Your task to perform on an android device: I am not fully satisfied with the screwdrivers. Look for more screwdrivers in the screwdriver category in the IndustryBuying app.
Image 0: 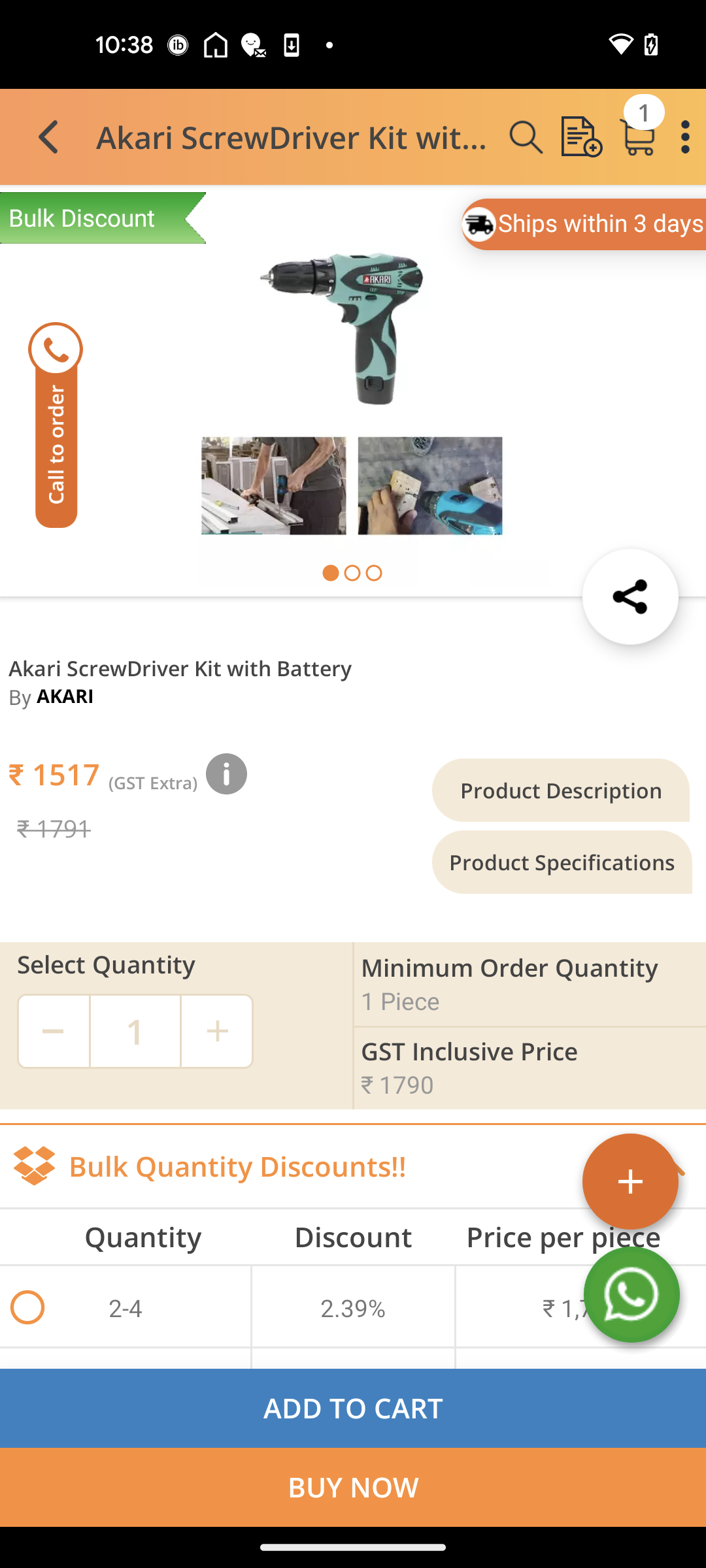
Get back to the previous page of the app
Step 0: press back button
Image 1: 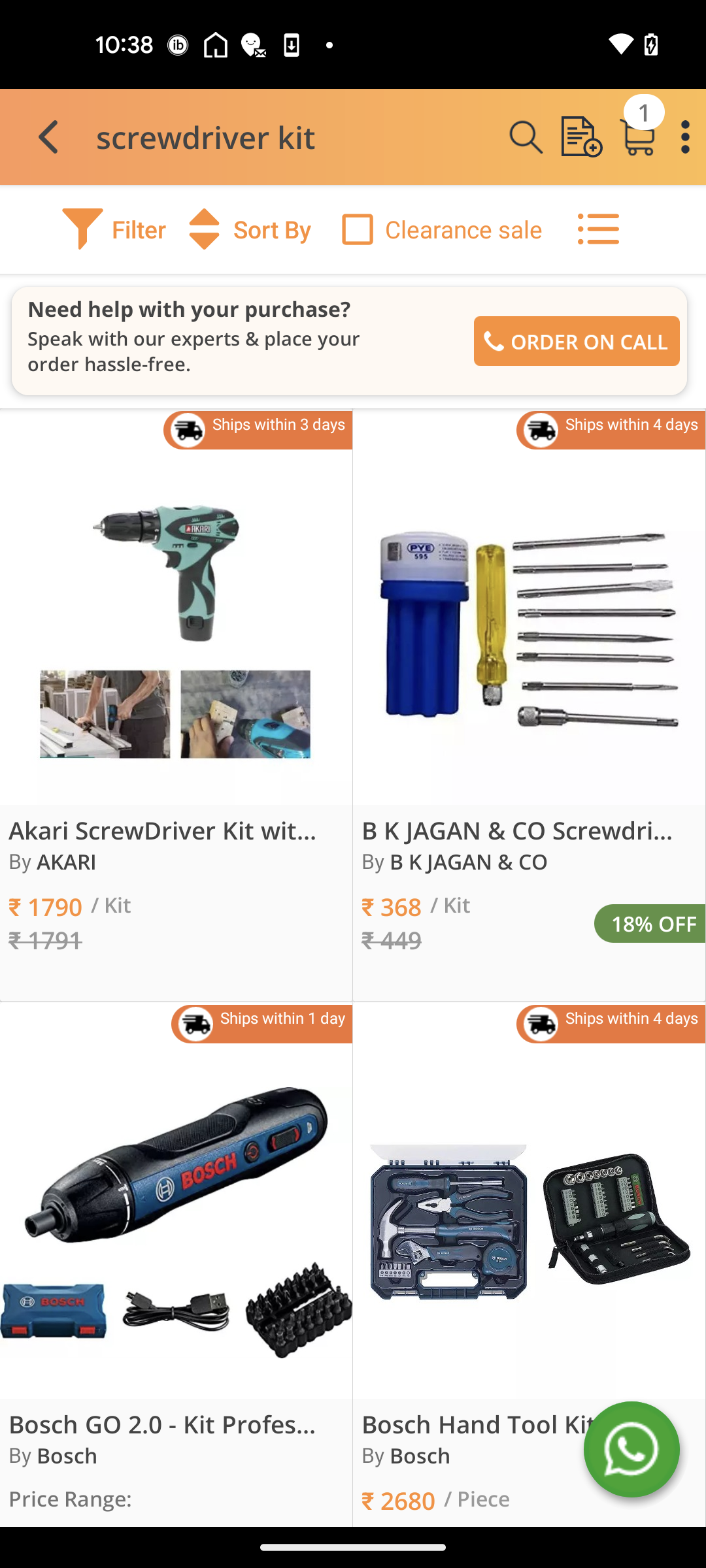
Go to the filter button at the top left of the screen
Step 1: click (114, 229)
Image 2: 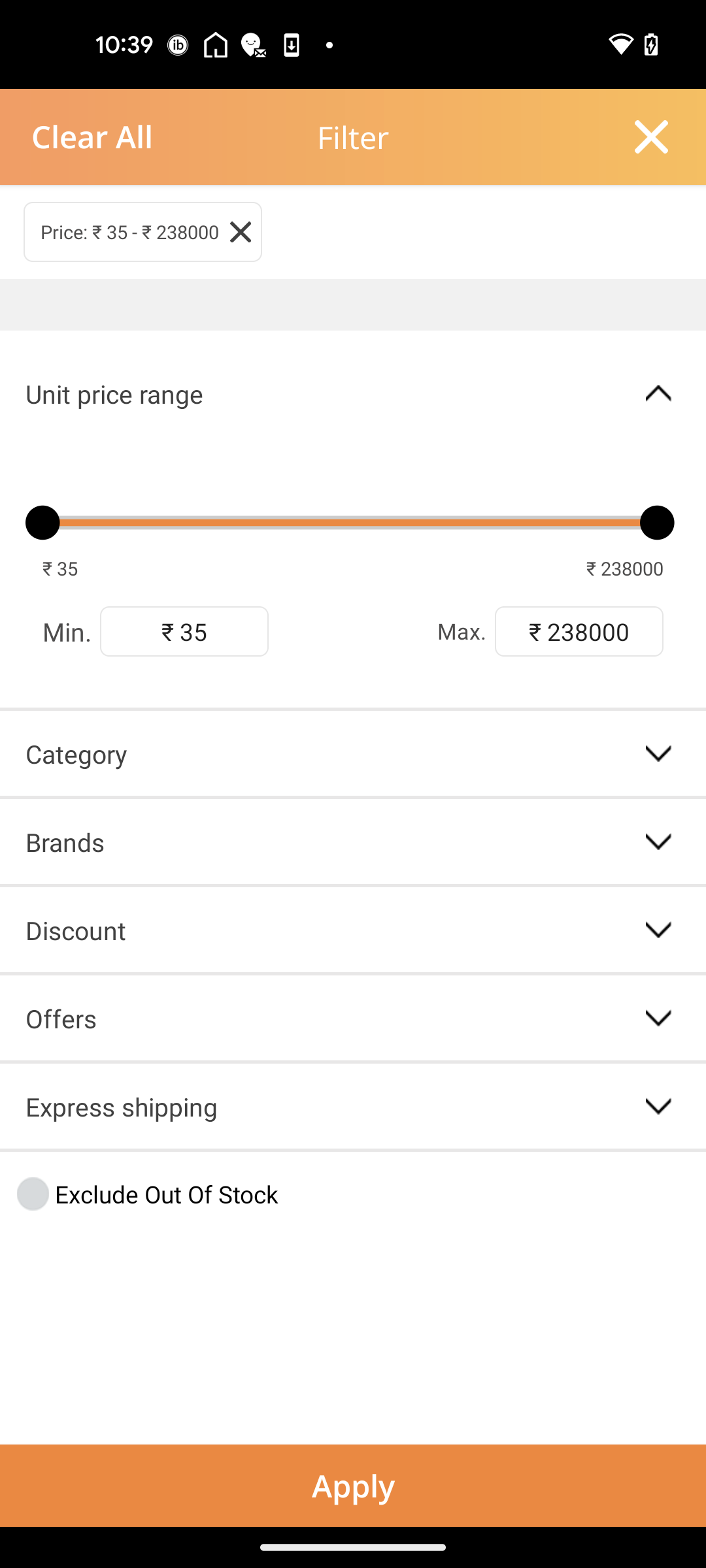
Click on the Category filter
Step 2: click (76, 753)
Image 3: 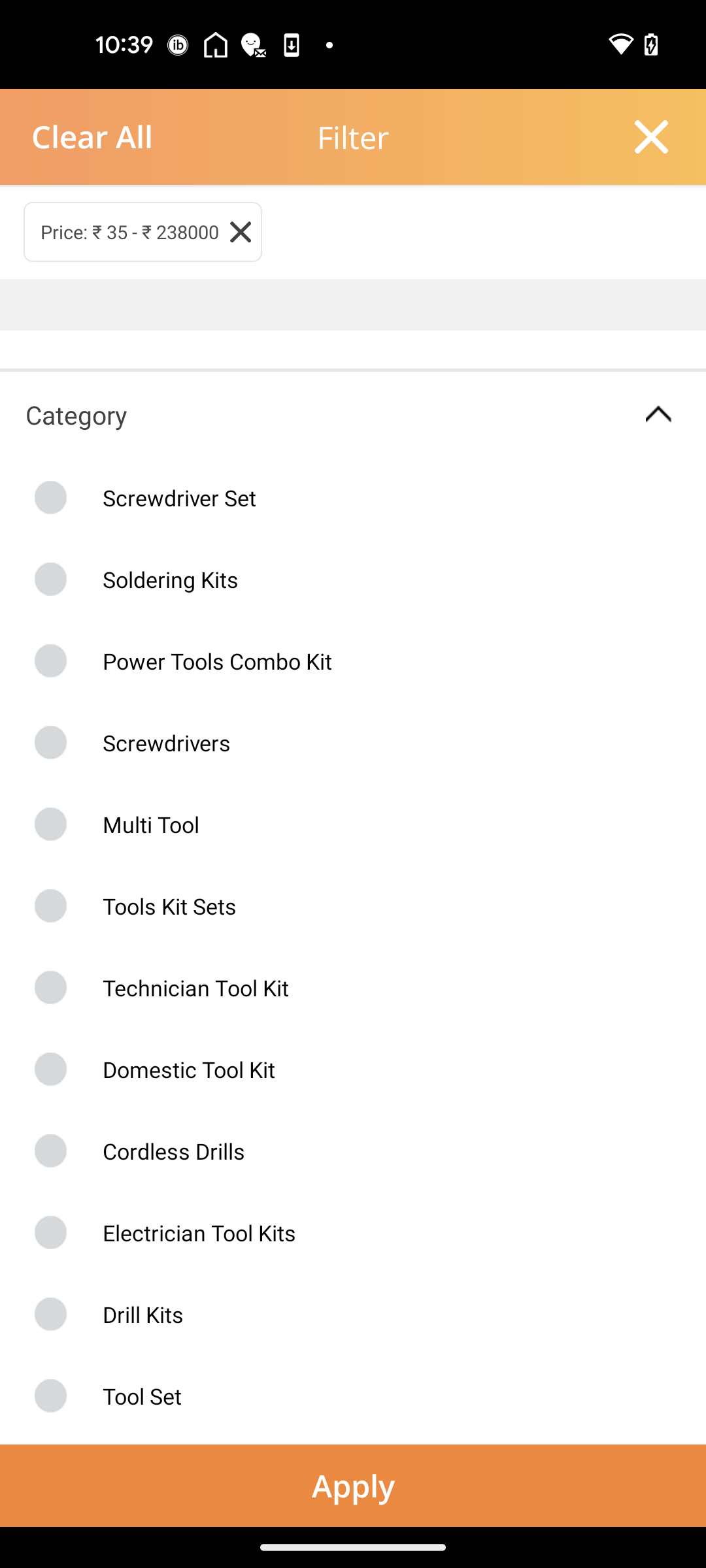
Select the Screwdriver category filter
Step 3: click (133, 742)
Image 4: 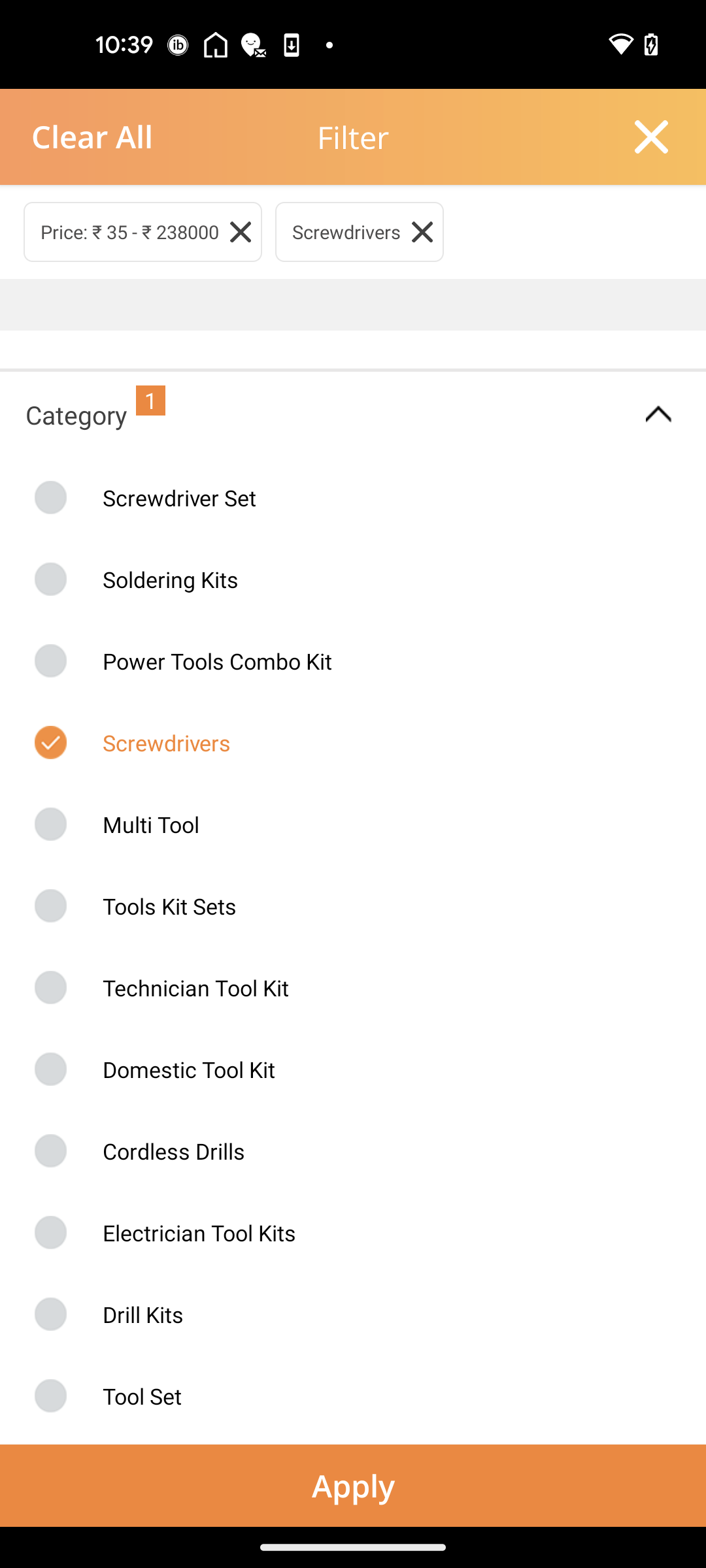
Click on the Apply button
Step 4: click (353, 1485)